Your task to perform on an android device: I need to go for hiking next month, so upload a file showing health benefits of hiking for more clarity.
Image 0: 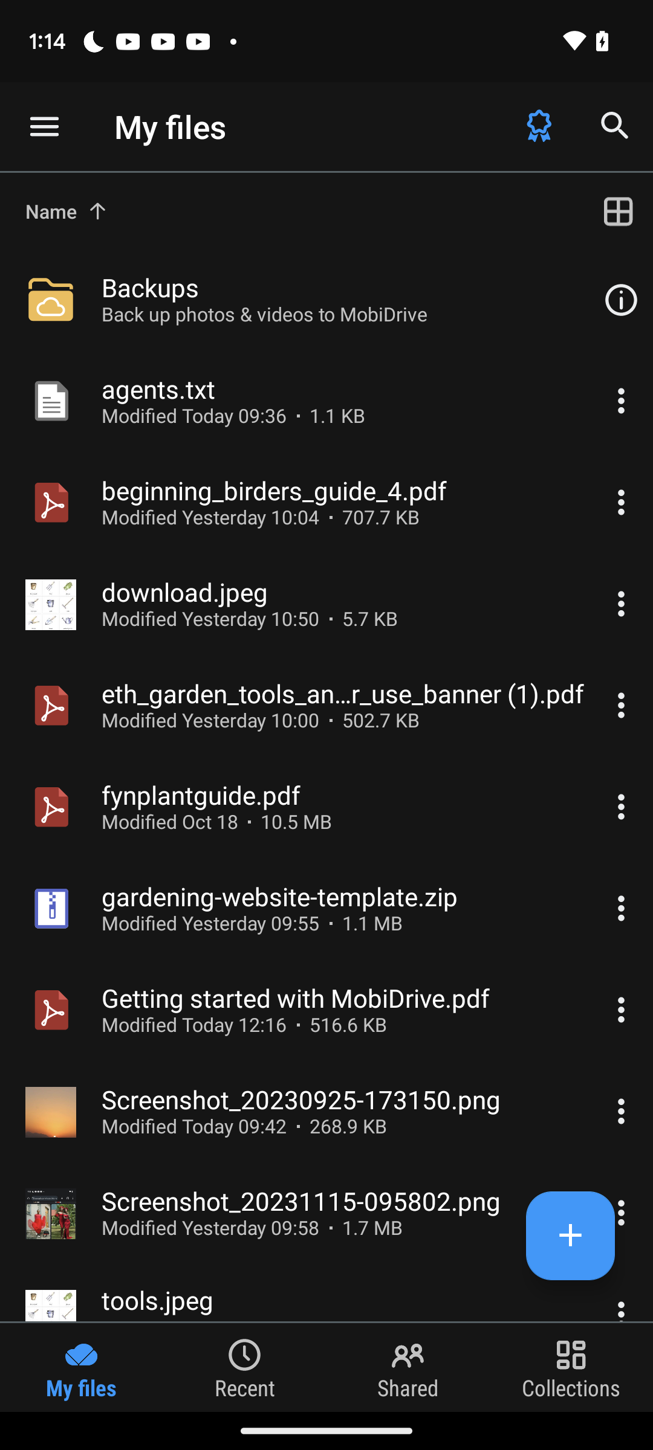
Click on the plus icon at the bottom right of the screen
Step 0: click (326, 1213)
Image 1: 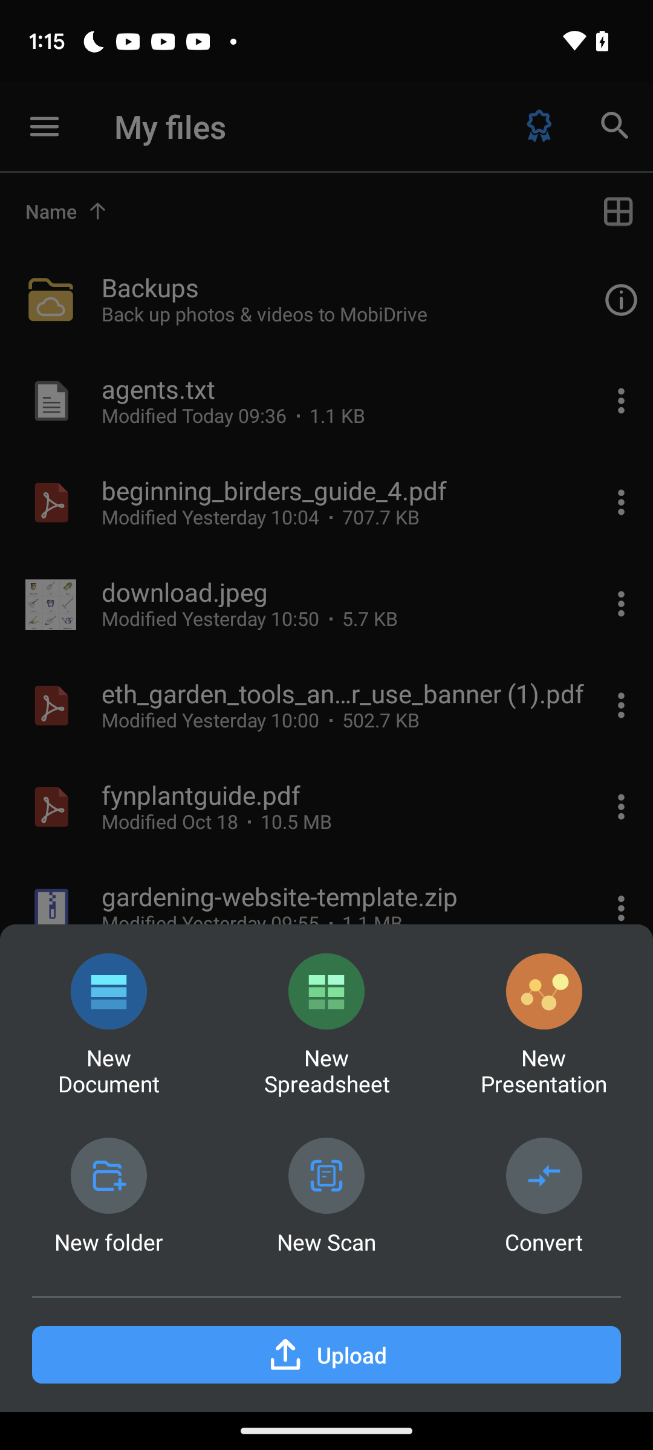
Click on the upload tab
Step 1: click (326, 1355)
Image 2: 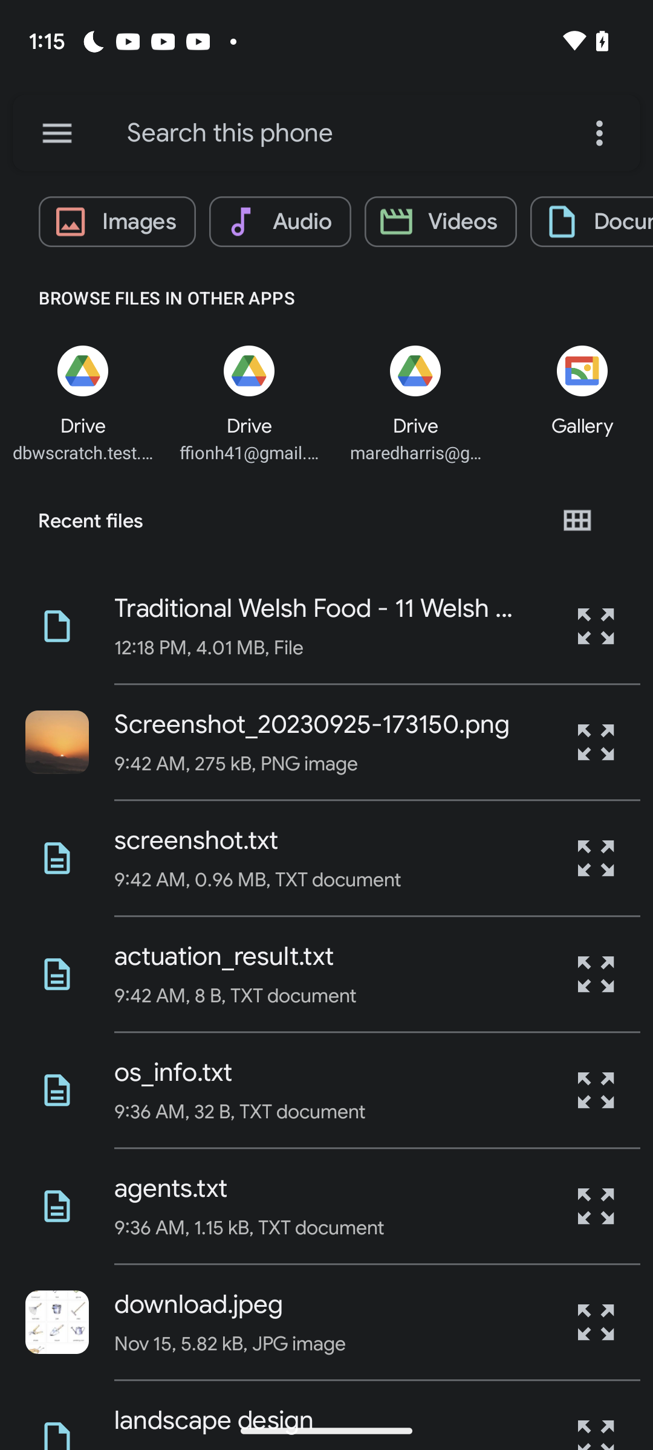
Swipe up to view the health benefits of hiking file
Step 2: scroll down
Image 3: 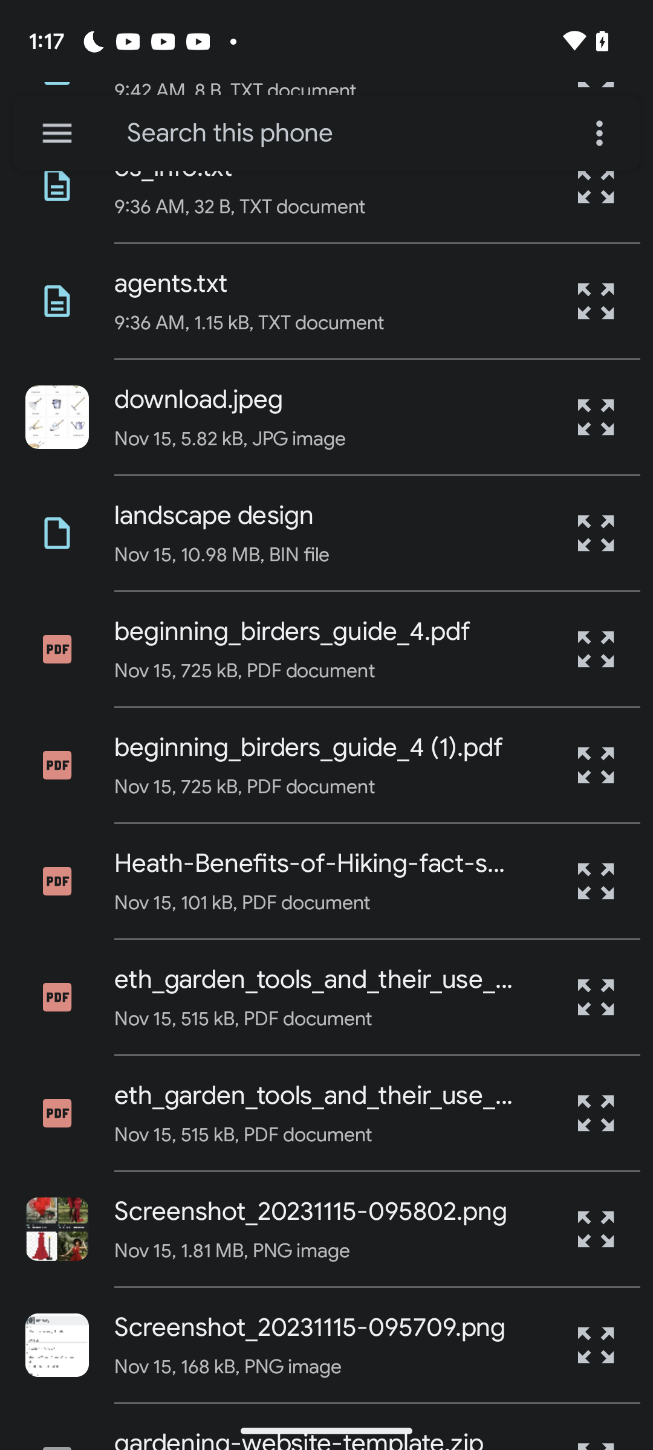
Click on the health-benefits-of-hiking file
Step 3: click (314, 863)
Image 4: 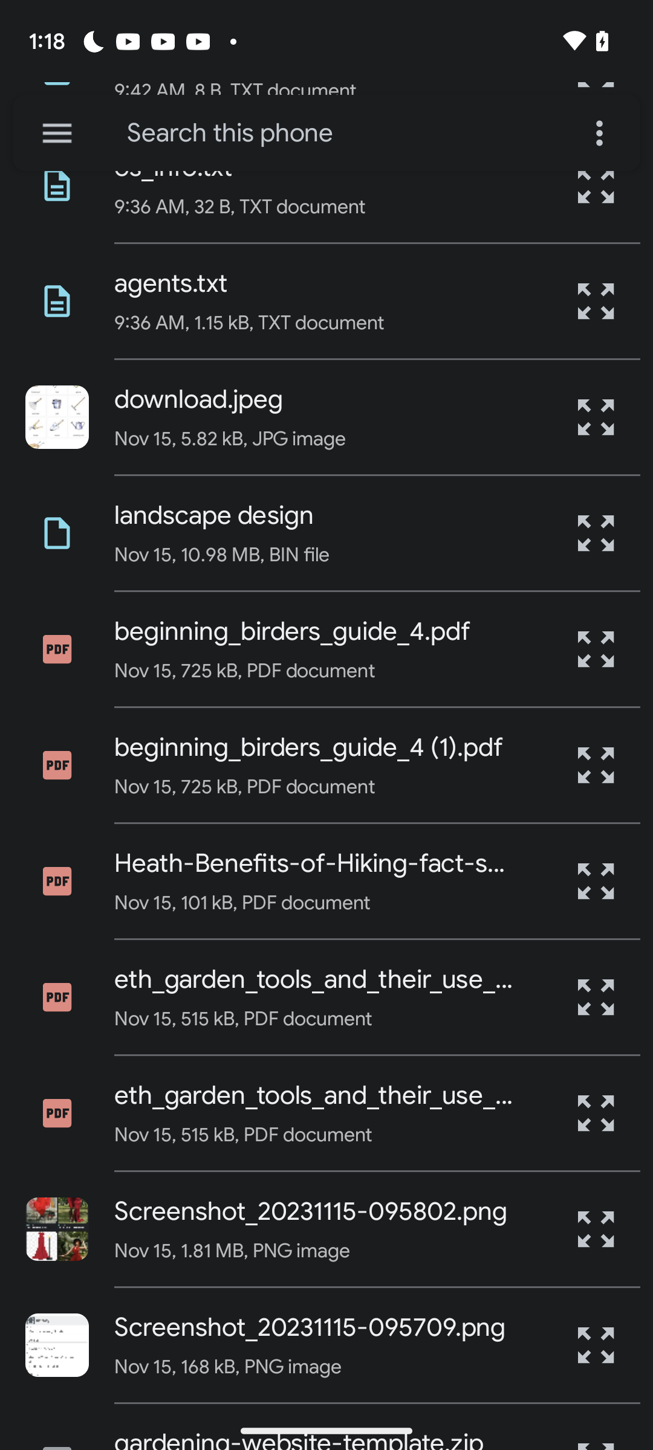
Click on the health-benefits-of-hiking file
Step 4: wait